Your task to perform on an android device: I want to track the status of the Flexibus bus from Ulm to Berlin from 04:35 pm to 08:16 am on November 3, so track the status of this bus in the Omio app.
Image 0: 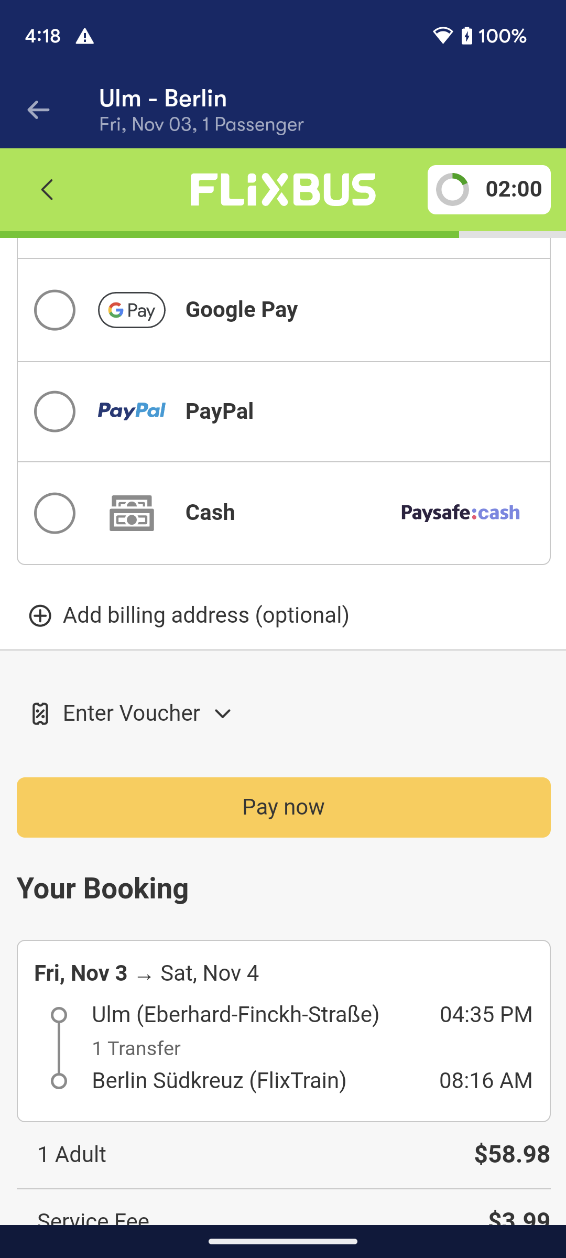
Go back to the previous page to track the status of this bus.
Step 0: press back button
Image 1: 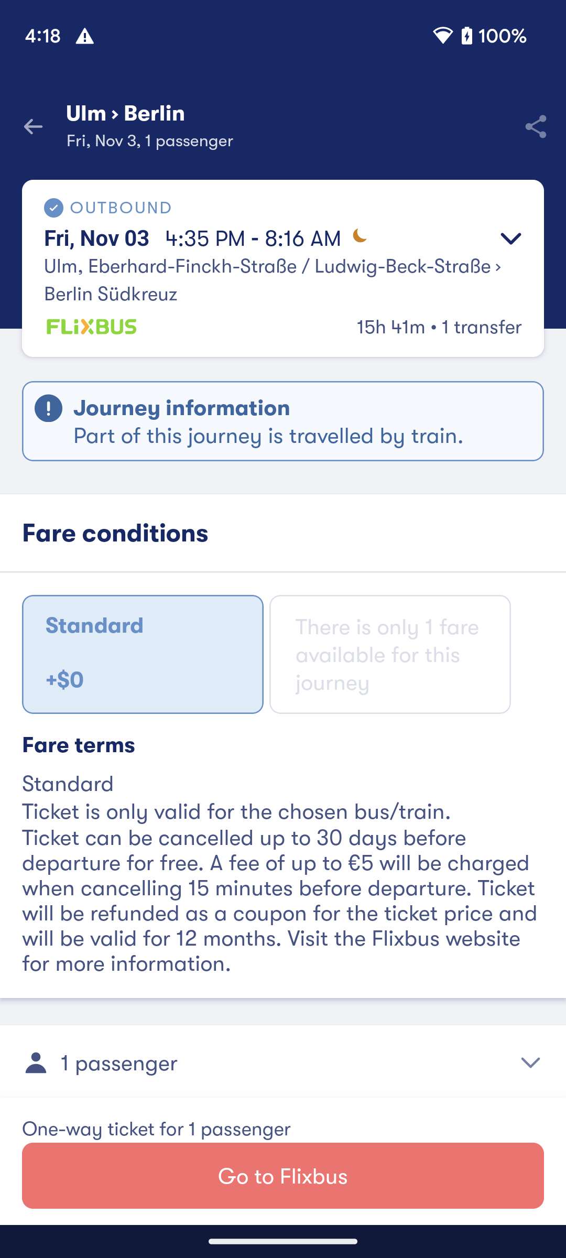
Click on the drop down of 04:35 pm to 08:16 am to track the status of this bus.
Step 1: click (282, 262)